Your task to perform on an android device: Search the cars for my family in the Cartrade` app.
Image 0: 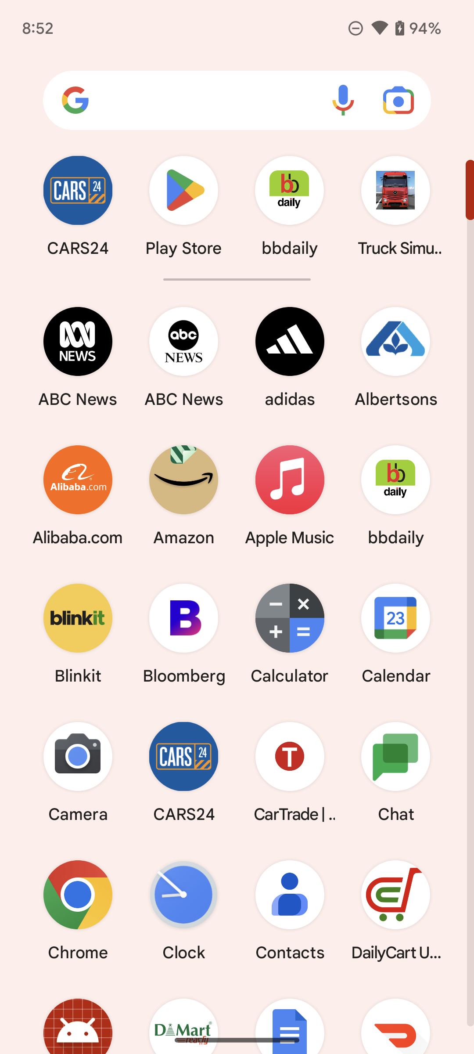
Open Car trade app.
Step 0: open app "CarTrade | Used Cars, New Cars"
Image 1: 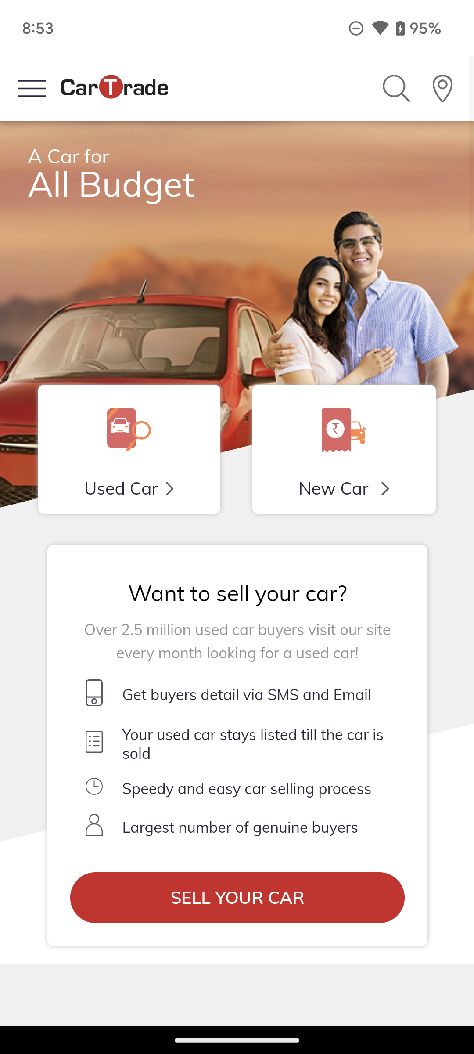
Click on the New Car option on the screen.
Step 1: click (351, 460)
Image 2: 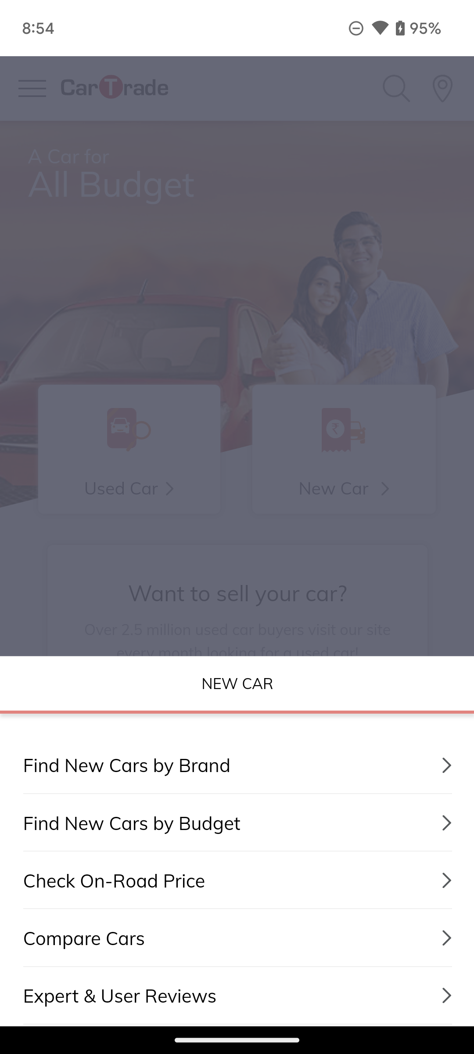
Click on the Find New cars option on the screen.
Step 2: click (126, 765)
Image 3: 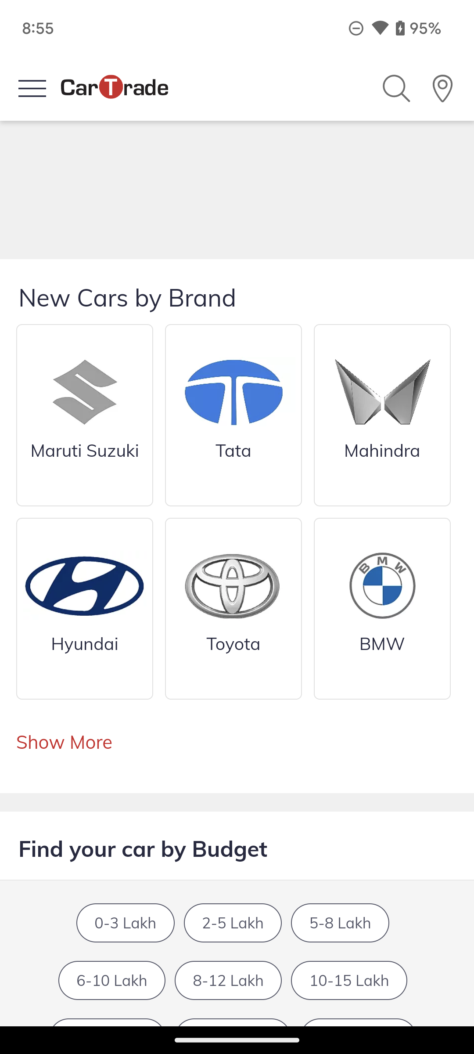
Click on the Tata option on the screen.
Step 3: click (233, 449)